Your task to perform on an android device: I have some work deadlines so I have to postpone my trip to rome, therefore save the property in the Immobiliare app. 
Image 0: 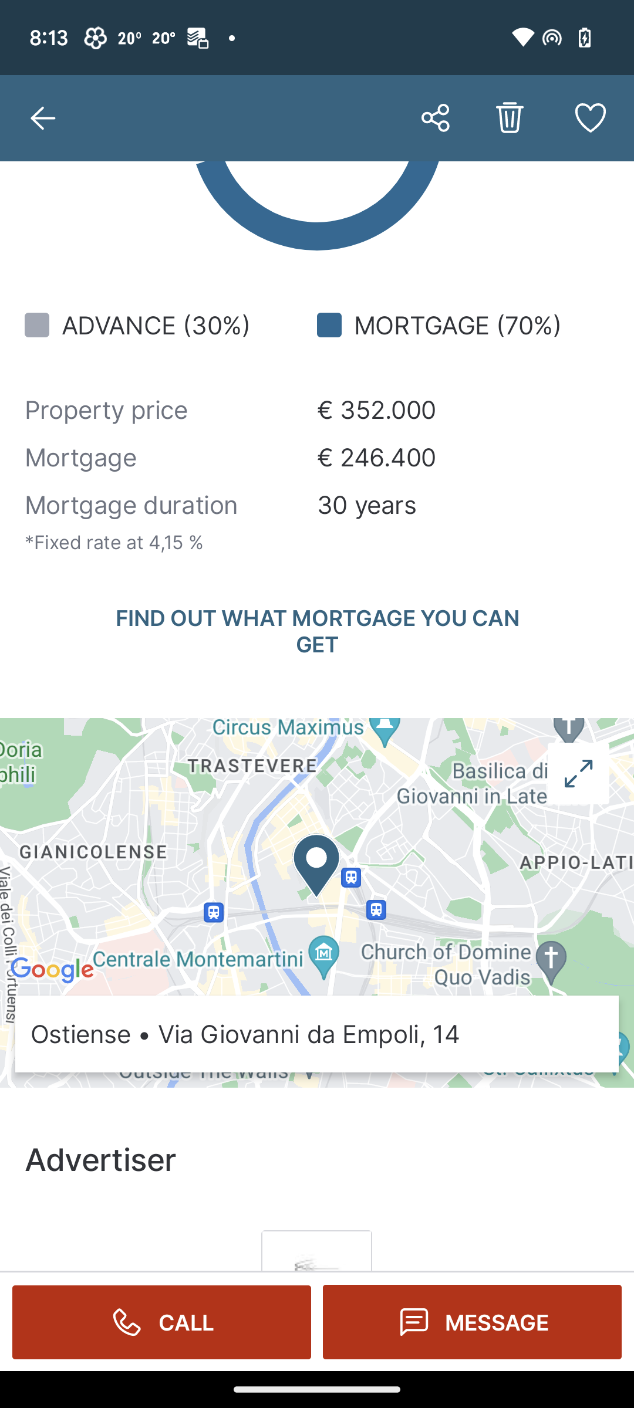
Click on the heart icon at the top right corner of the screen
Step 0: click (590, 118)